Your task to perform on an android device: My eyes look weird in the current color mode, so I want to change it to twilight.
Image 0: 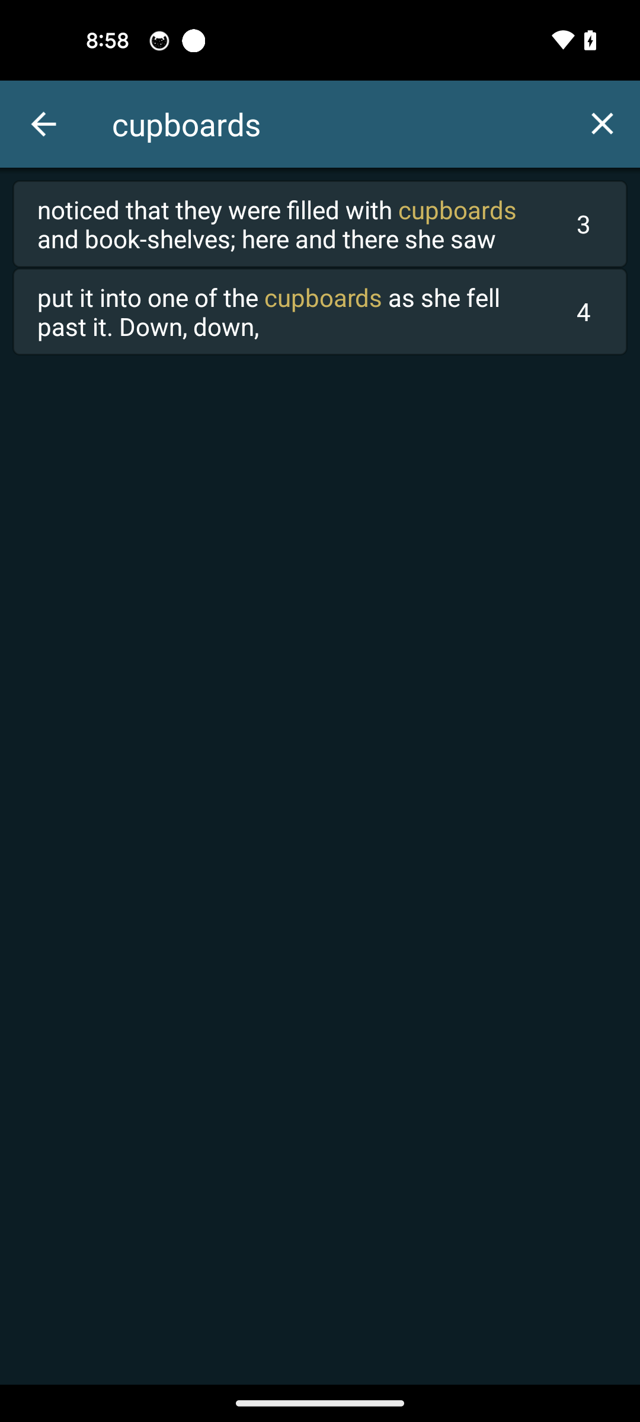
Go back to the previous page
Step 0: press back button
Image 1: 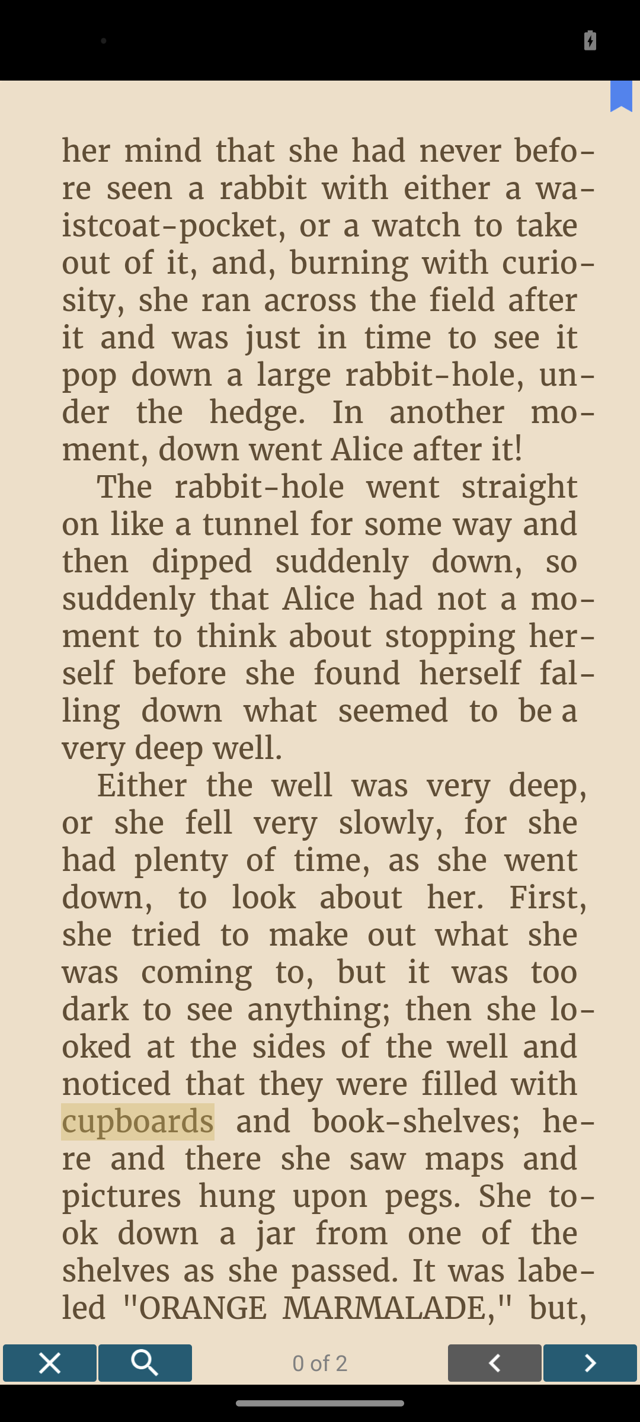
Tap on the mid of the screen
Step 1: click (320, 732)
Image 3: 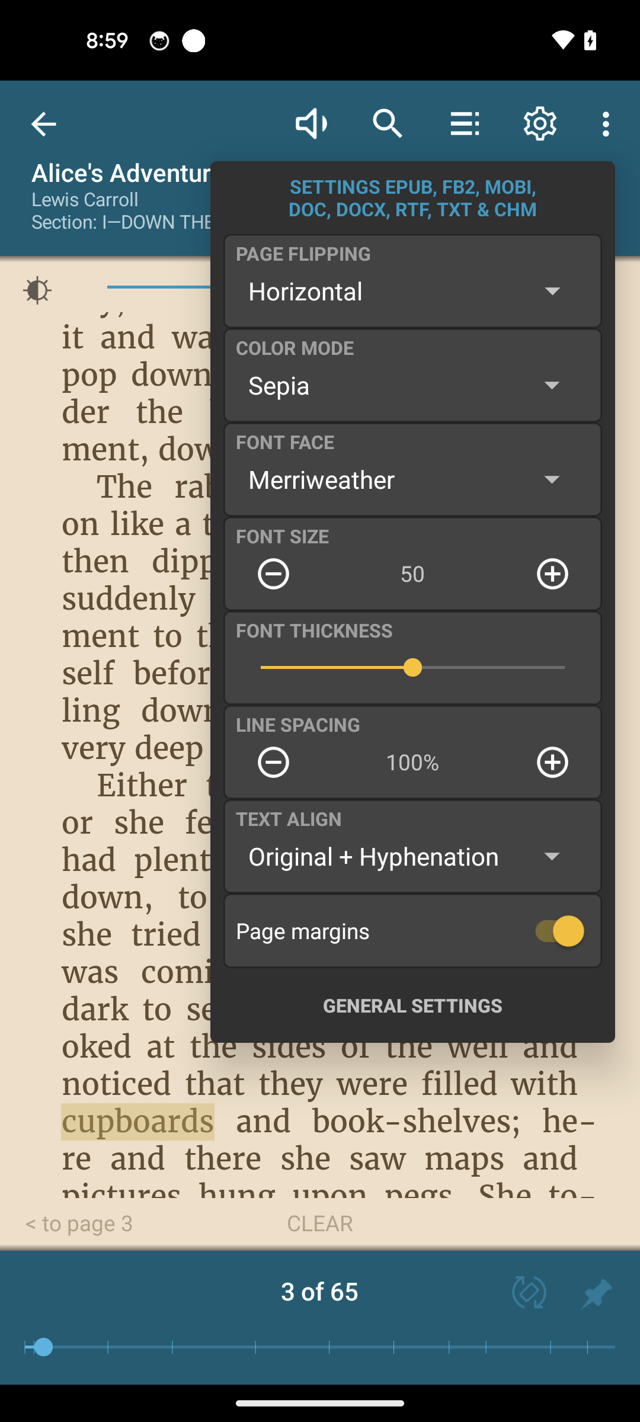
Tap on the dropper icon of color mode
Step 3: click (552, 385)
Image 4: 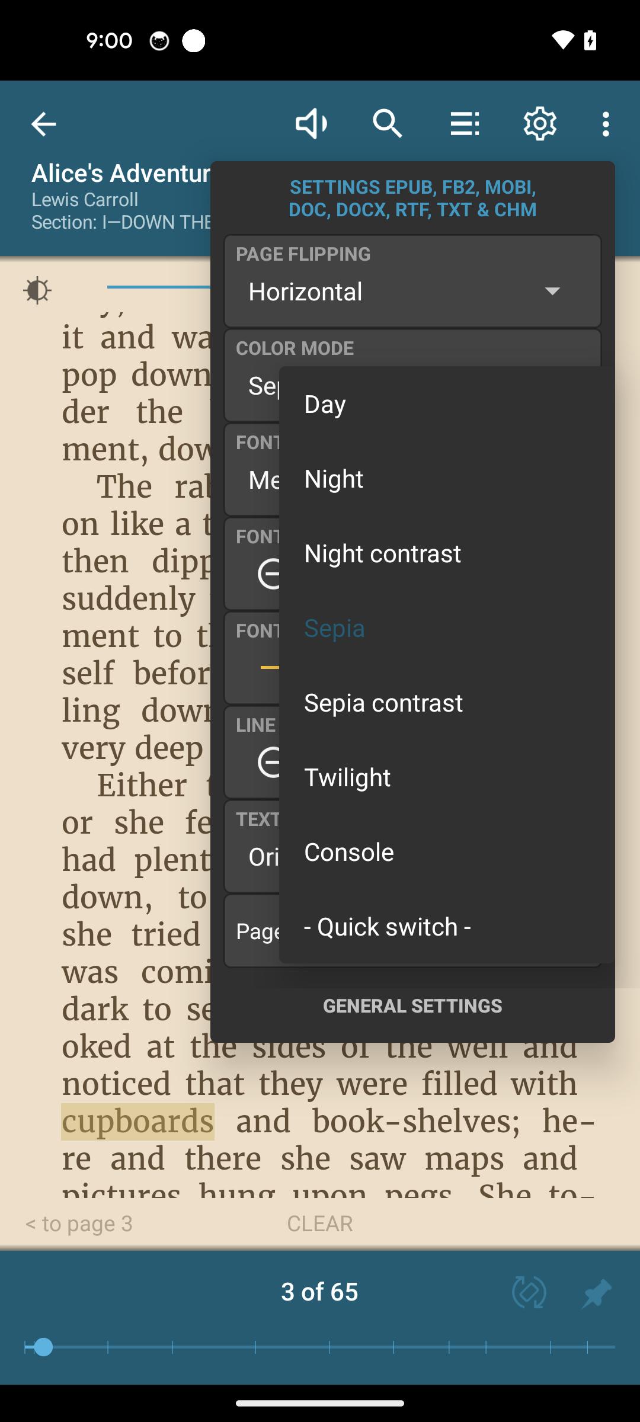
Select the twilight option
Step 4: click (446, 776)